Your task to perform on an android device: In Sublime text app, Add new file with name corejava
Image 0: 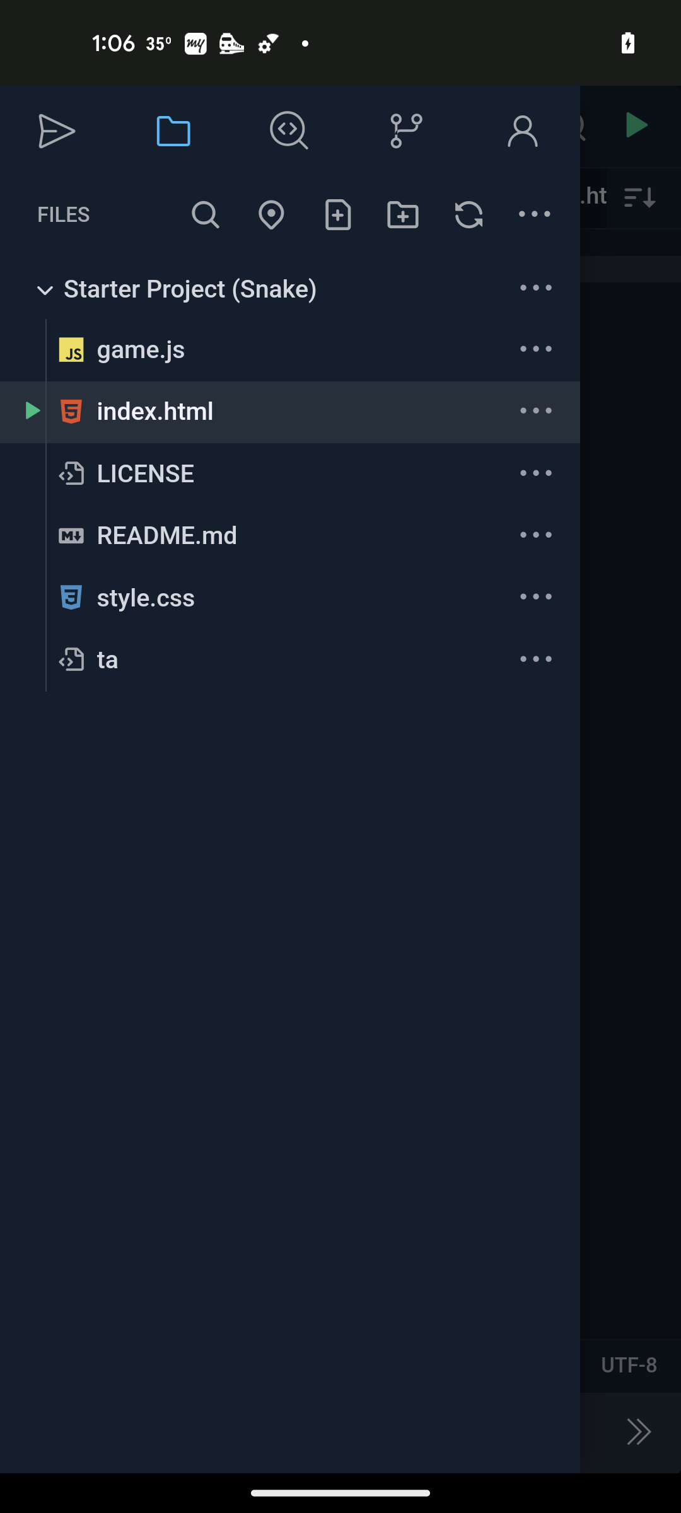
Open Sublime text app
Step 0: open app "Sublime Text"
Image 1: 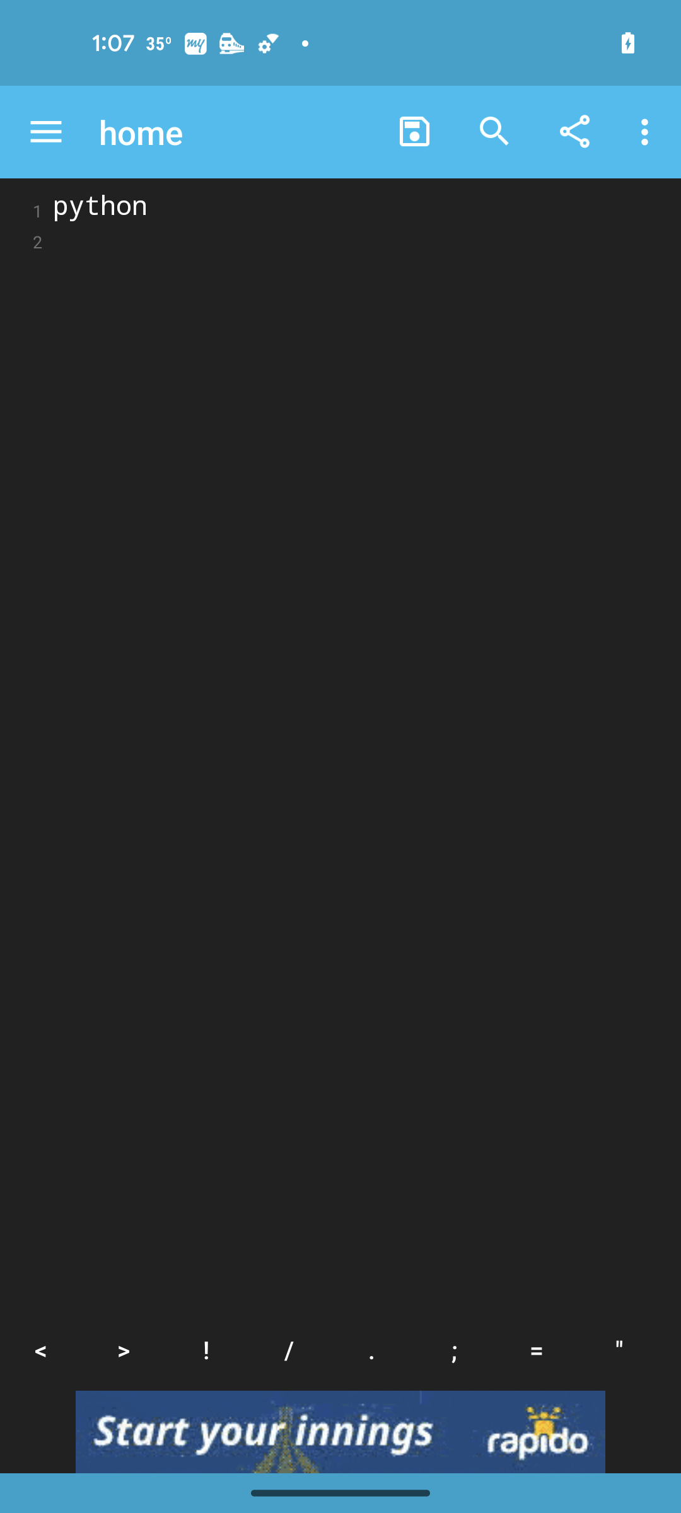
click on menu icon
Step 1: click (46, 132)
Image 2: 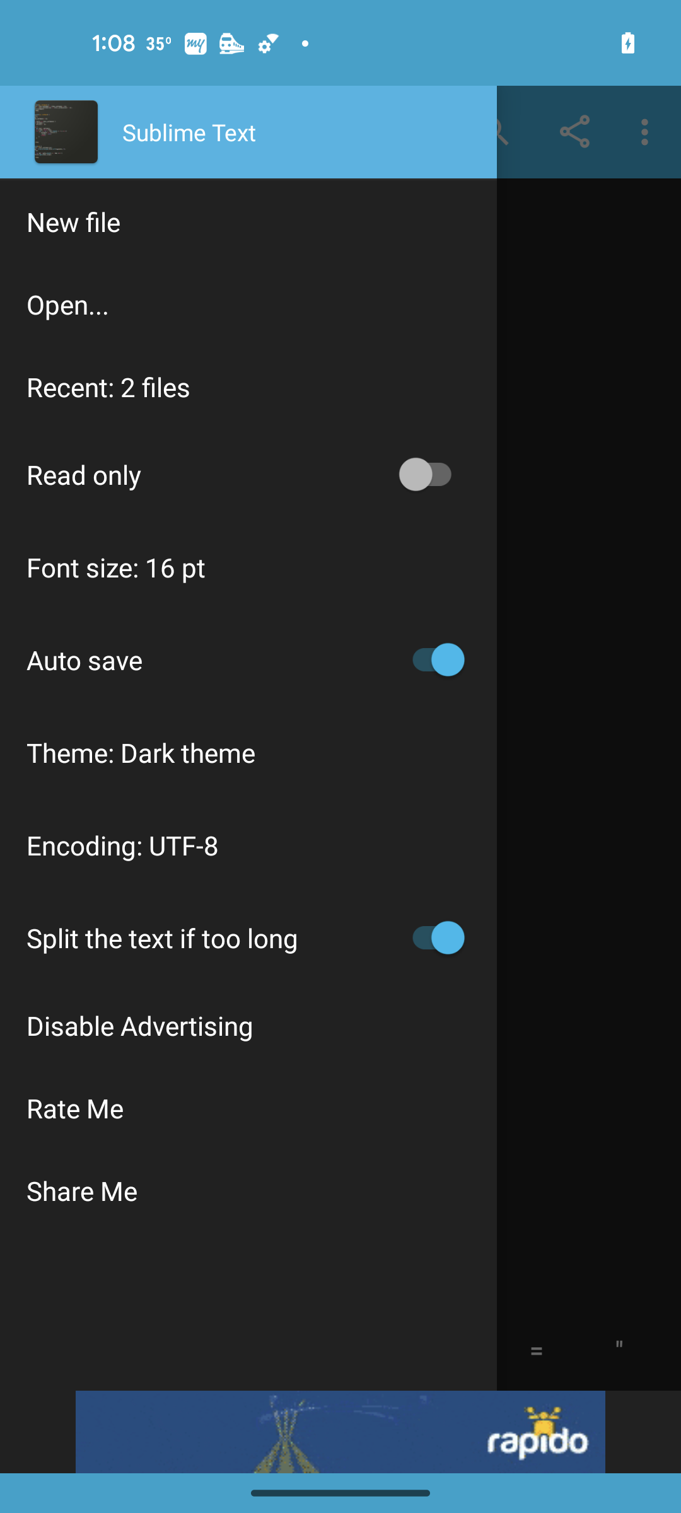
click on new file
Step 2: click (248, 221)
Image 3: 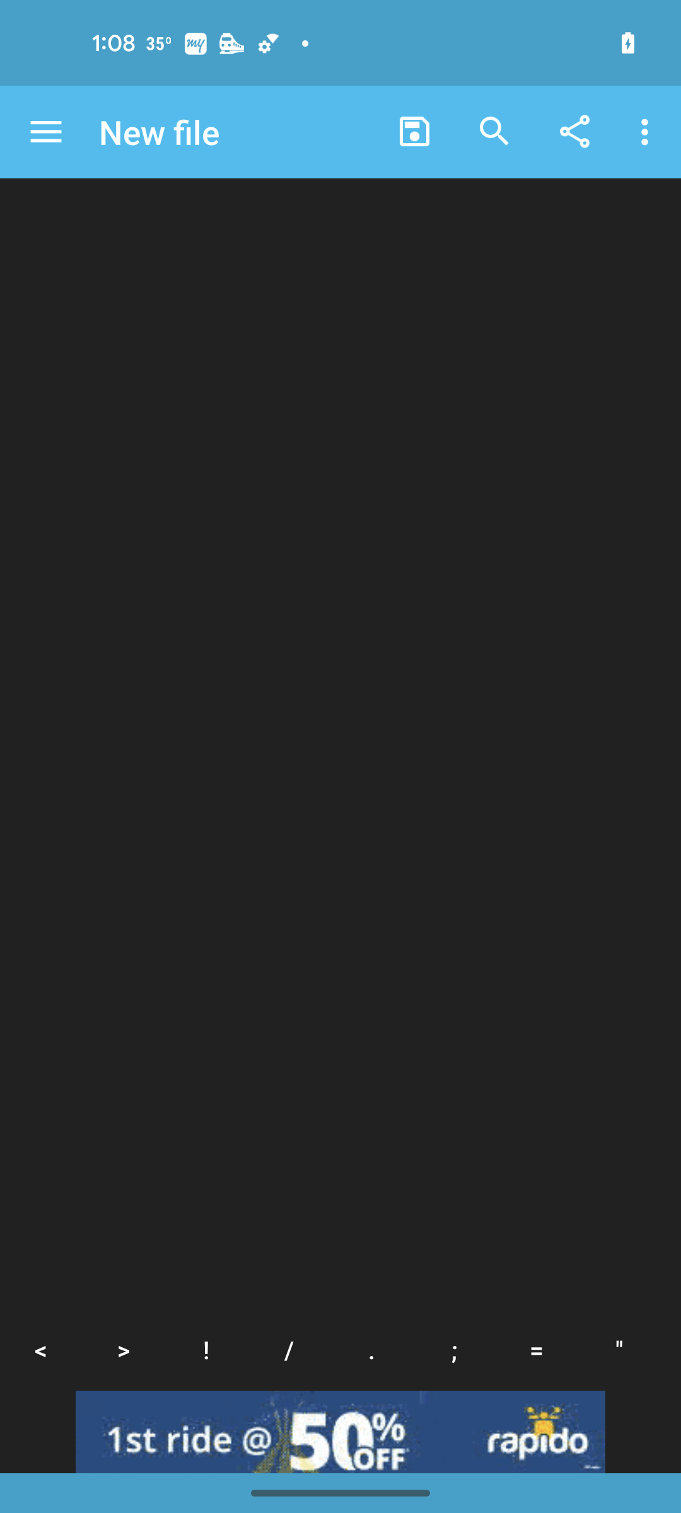
click on 3 dot icon
Step 3: click (648, 132)
Image 4: 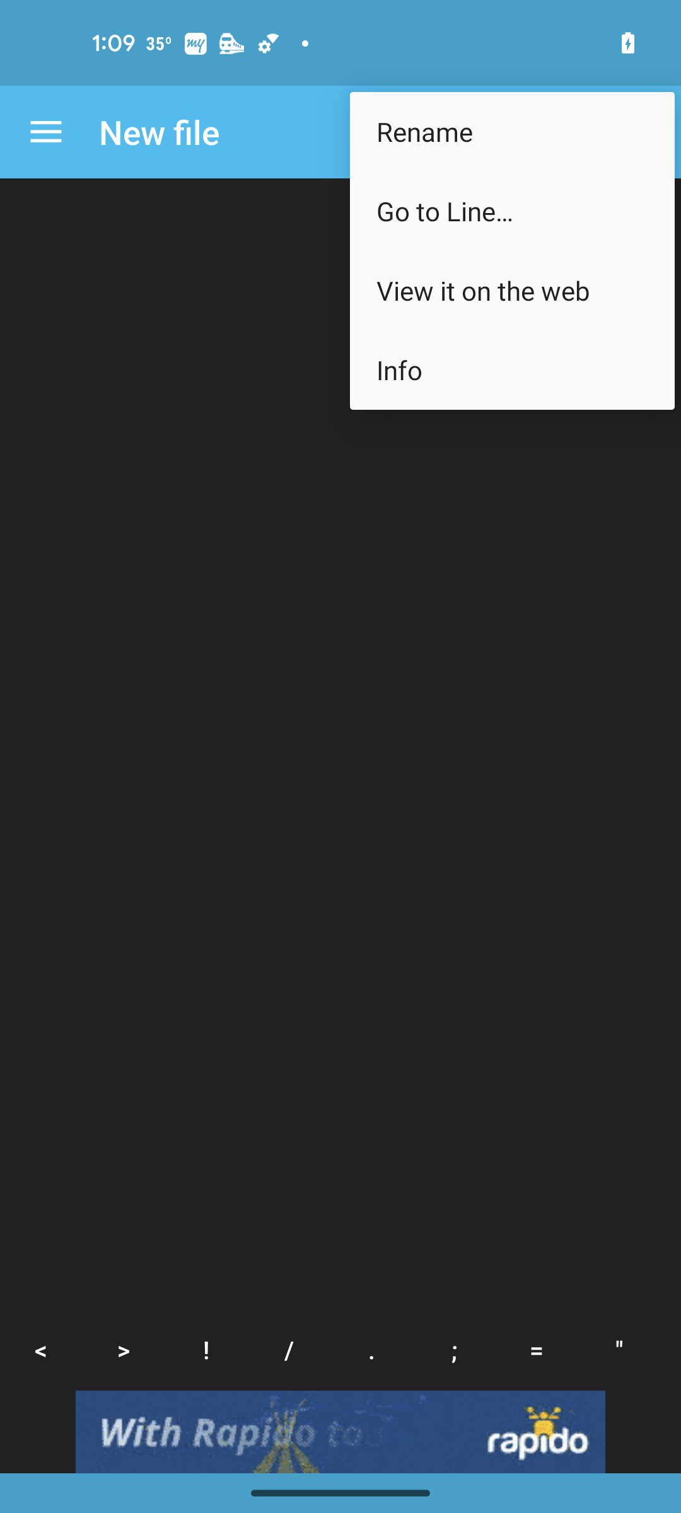
click on rename
Step 4: click (512, 131)
Image 5: 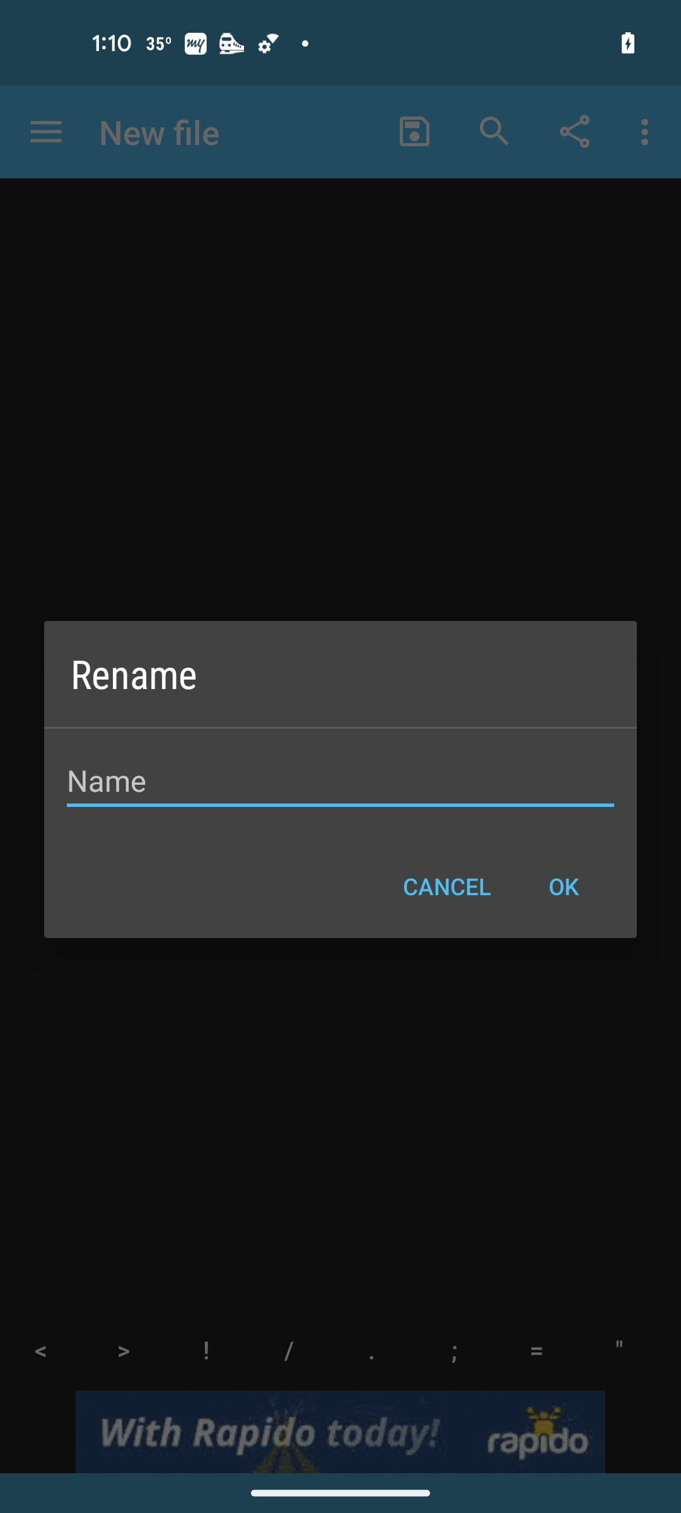
enter file name as corejava
Step 5: type "corejava"
Image 6: 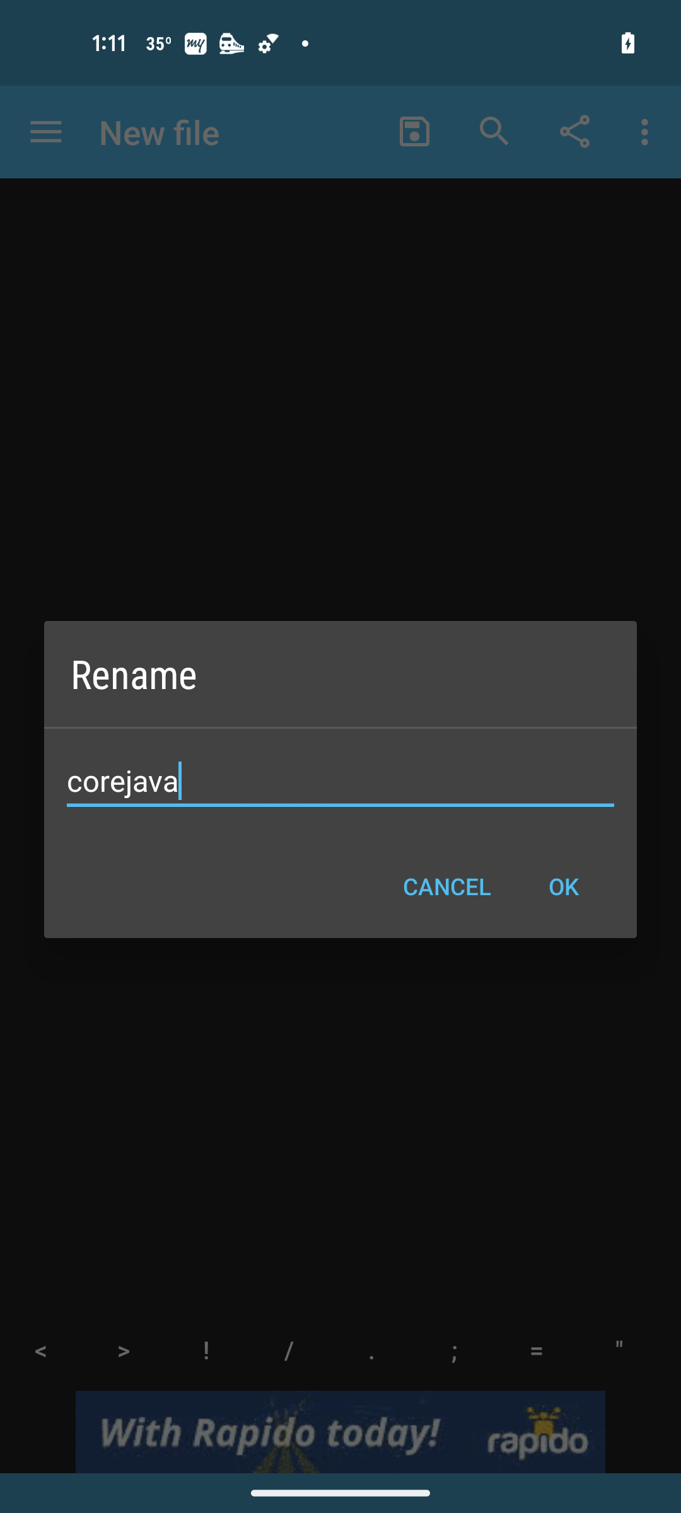
click on Ok
Step 6: click (563, 886)